Your task to perform on an android device: Increment the timer by 4 minutes.
Image 0: 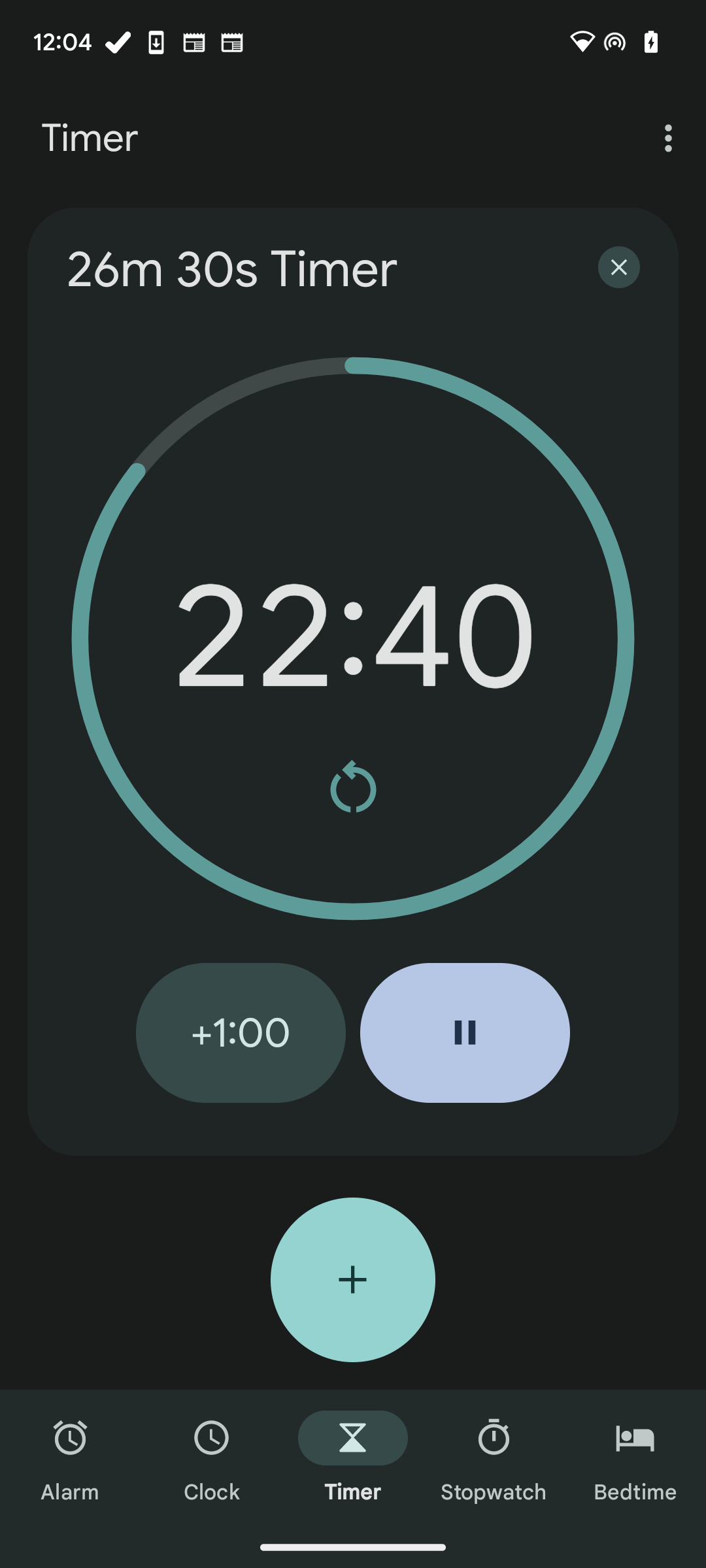
Click on the +1:00 button four times.
Step 0: click (241, 1032)
Image 1: 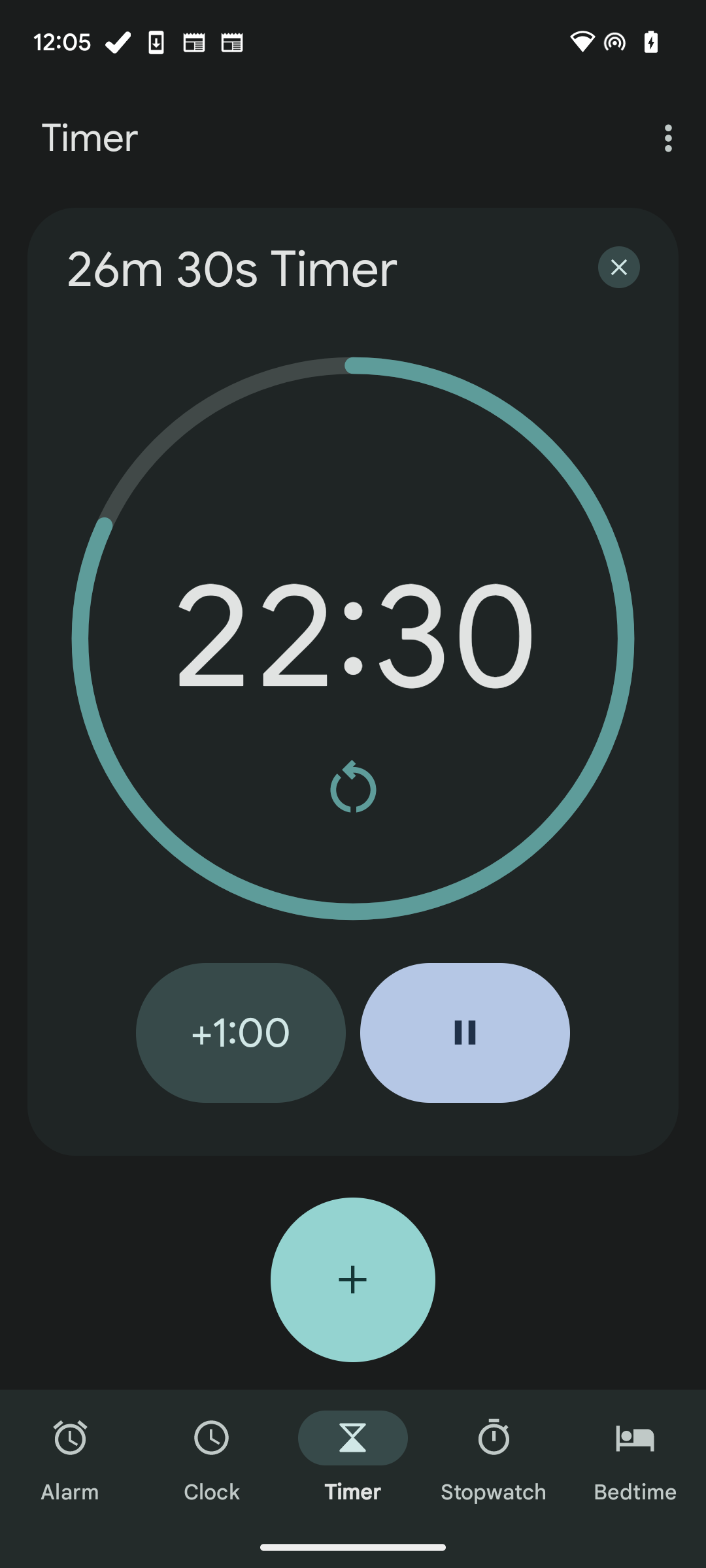
Click on the +1:00 button four times.
Step 1: click (241, 1032)
Image 2: 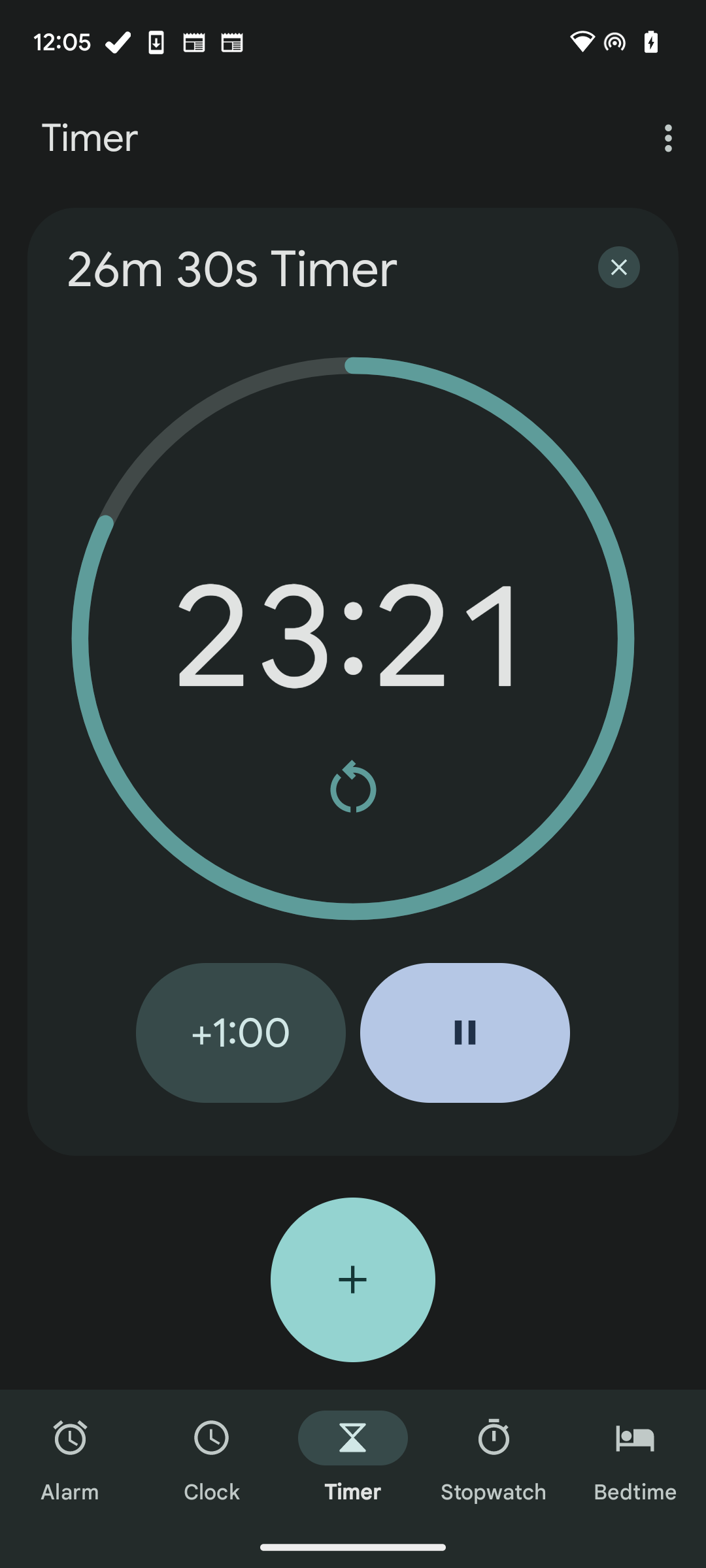
Click on the +1:00 button four times.
Step 2: click (241, 1032)
Image 3: 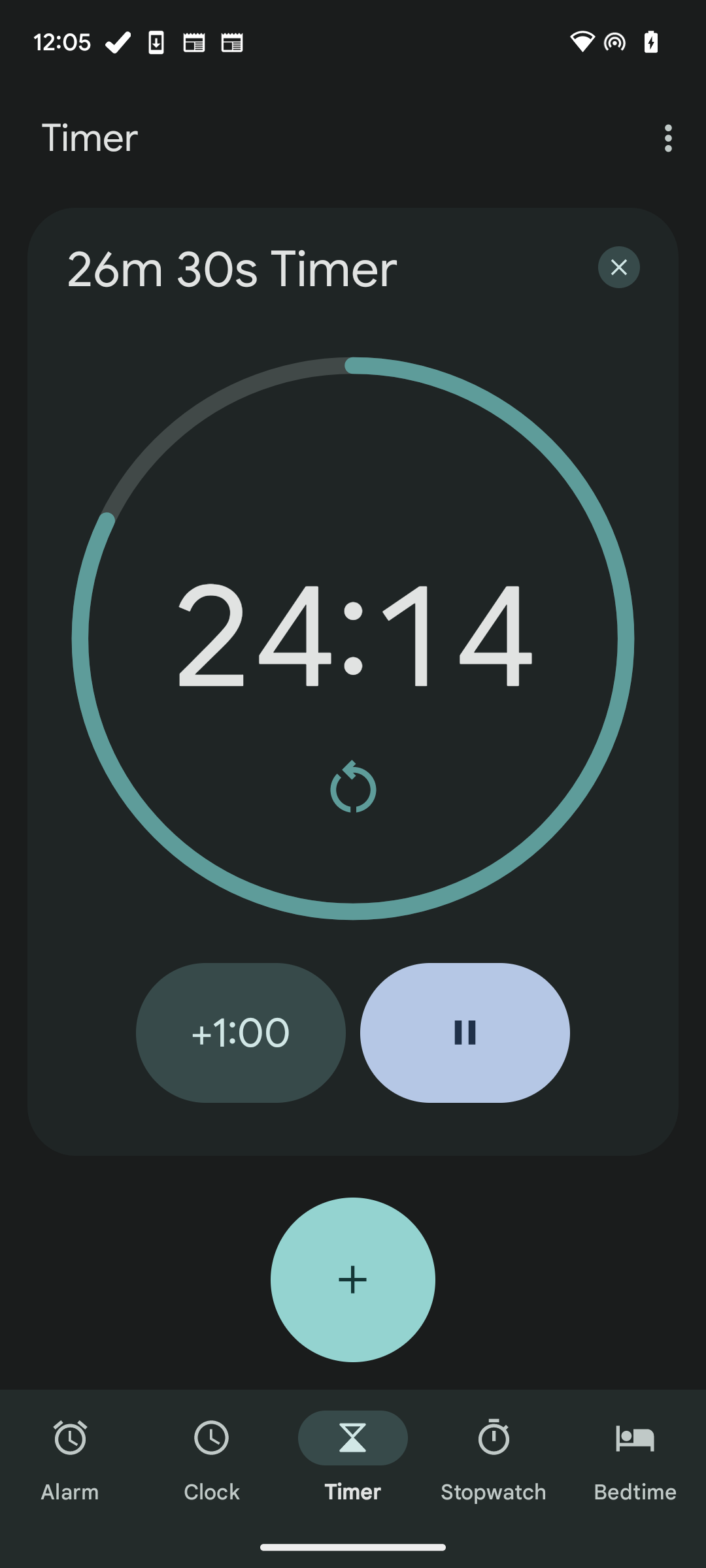
Click on the +1:00 button four times.
Step 3: click (241, 1032)